Your task to perform on an android device: Add onion toppings to my Mexican Fiesta pizza and add this one medium-sized pizza to my Pizza Hut app cart.
Image 0: 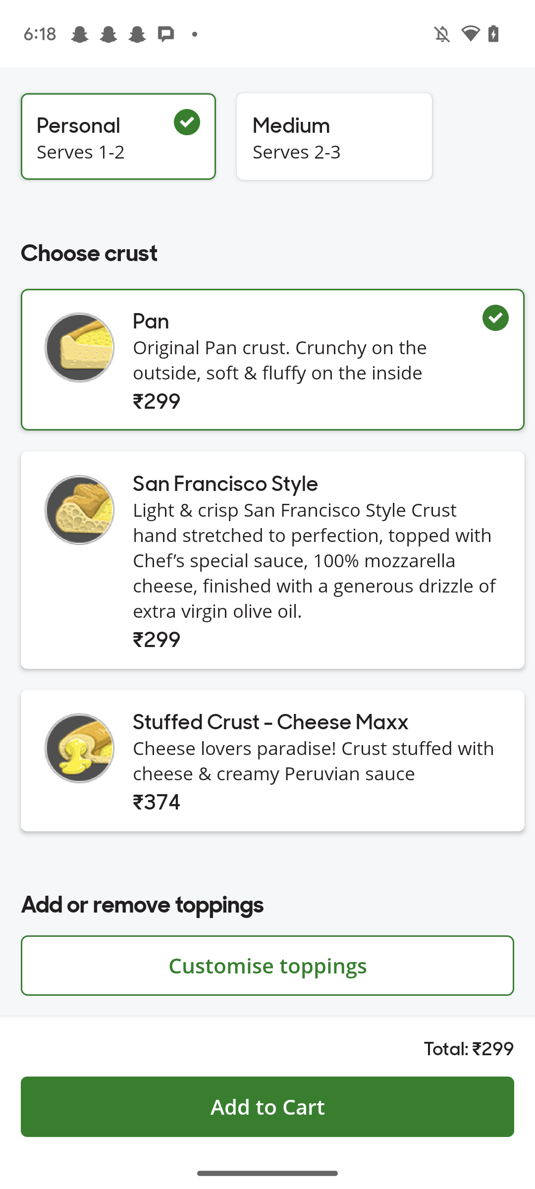
Click on the Medium size tab.
Step 0: click (342, 127)
Image 2: 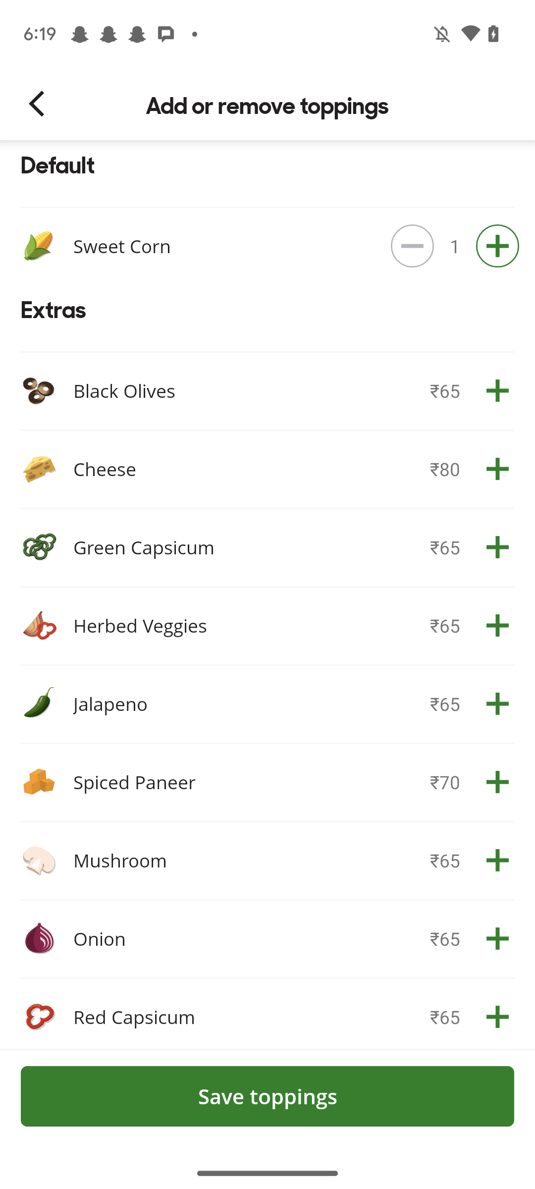
Click on the + icon of the onion tab.
Step 2: click (482, 944)
Image 3: 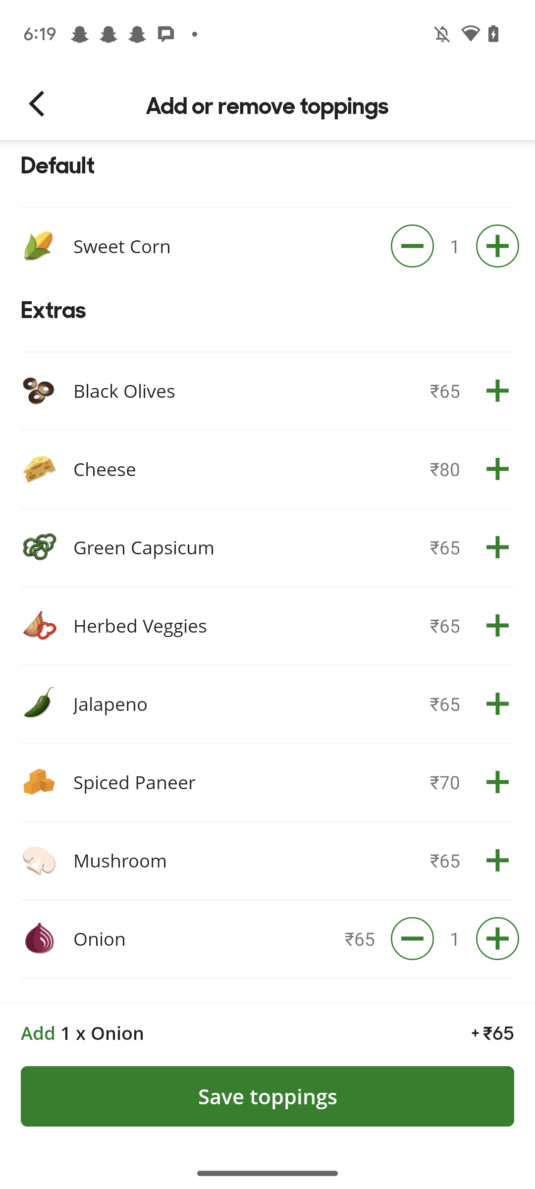
Click on the save toppings button at the bottom.
Step 3: click (267, 1096)
Image 4: 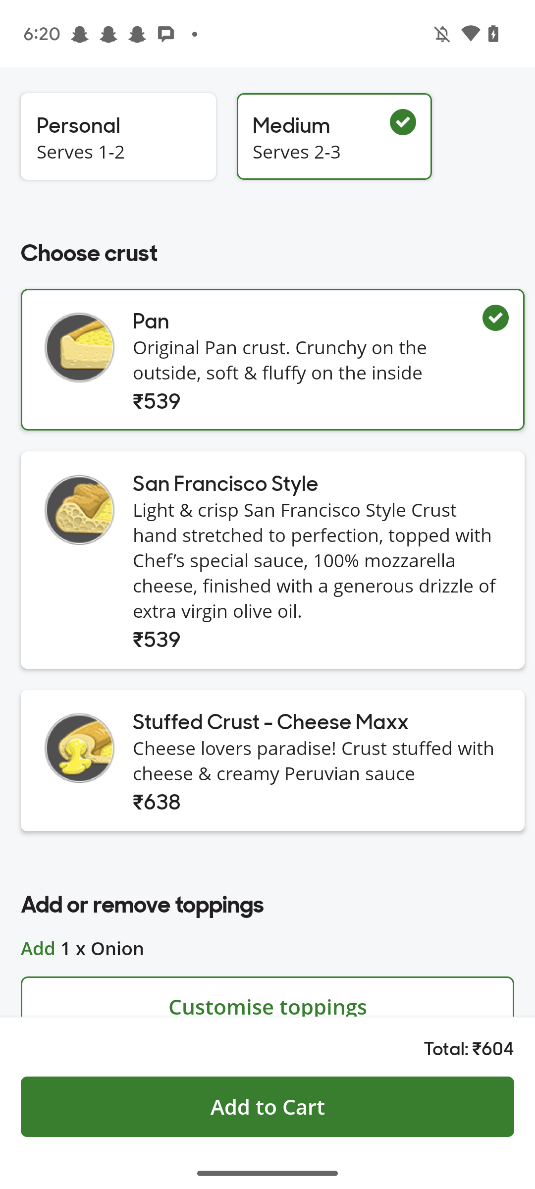
Click on the add to cart button at the bottom.
Step 4: click (267, 1107)
Image 5: 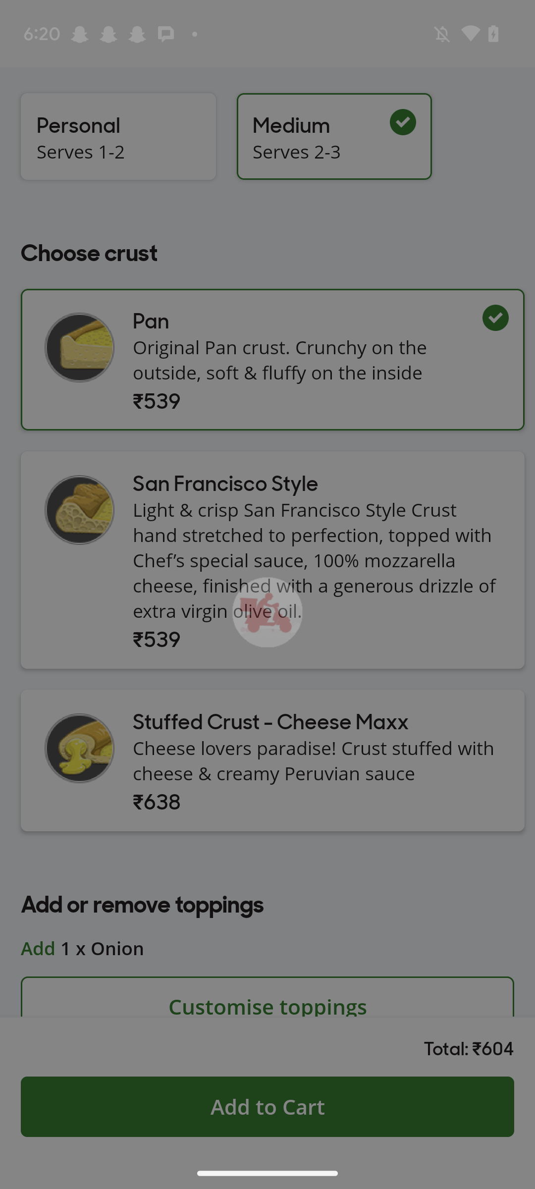
Click on the add to cart button at the bottom.
Step 5: wait